Your task to perform on an android device: Because my current printer isn't working well and I need a printer for everyday use, look for a printer with the Industrybuying app.
Image 0: 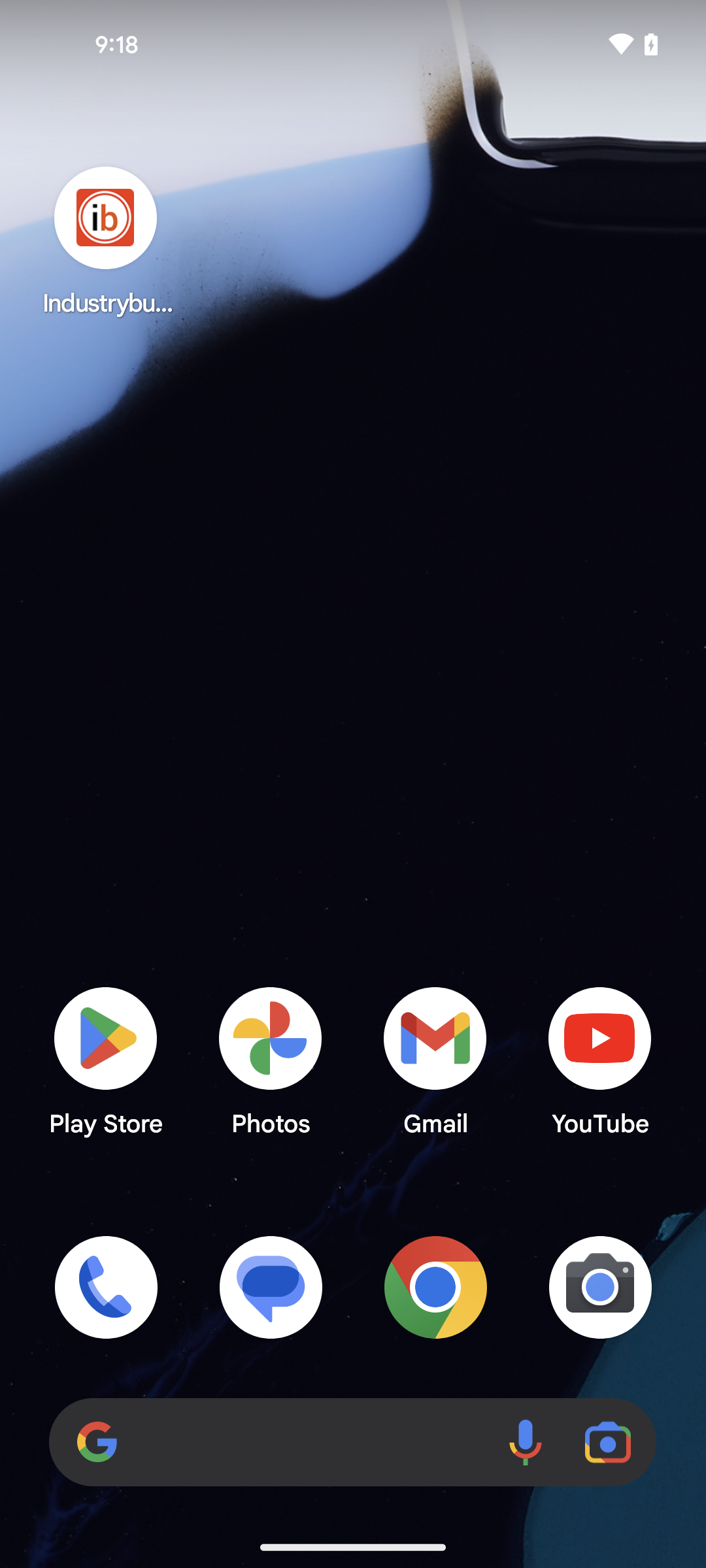
open the Industrybuying app
Step 0: open app "Industrybuying"
Image 1: 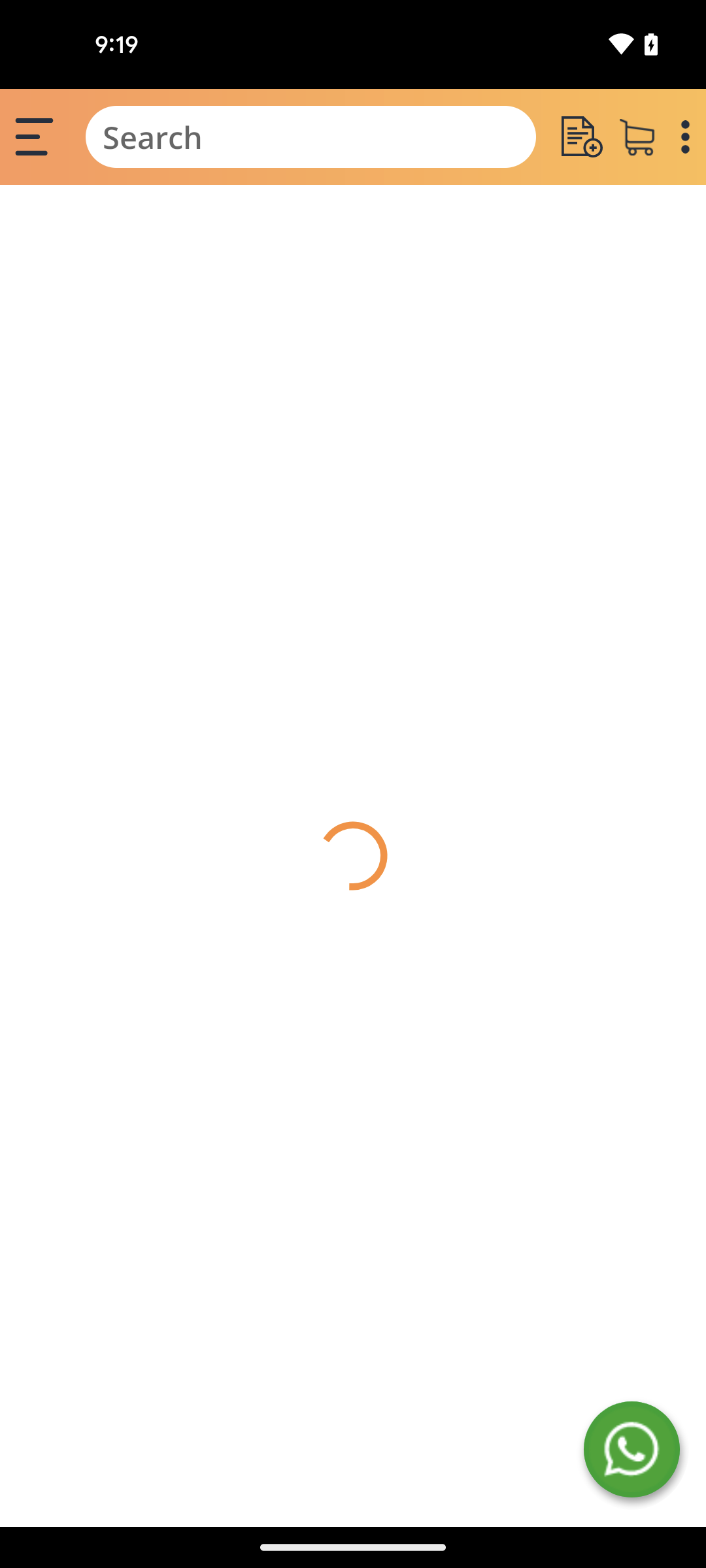
open the Industrybuying app
Step 1: wait
Image 2: 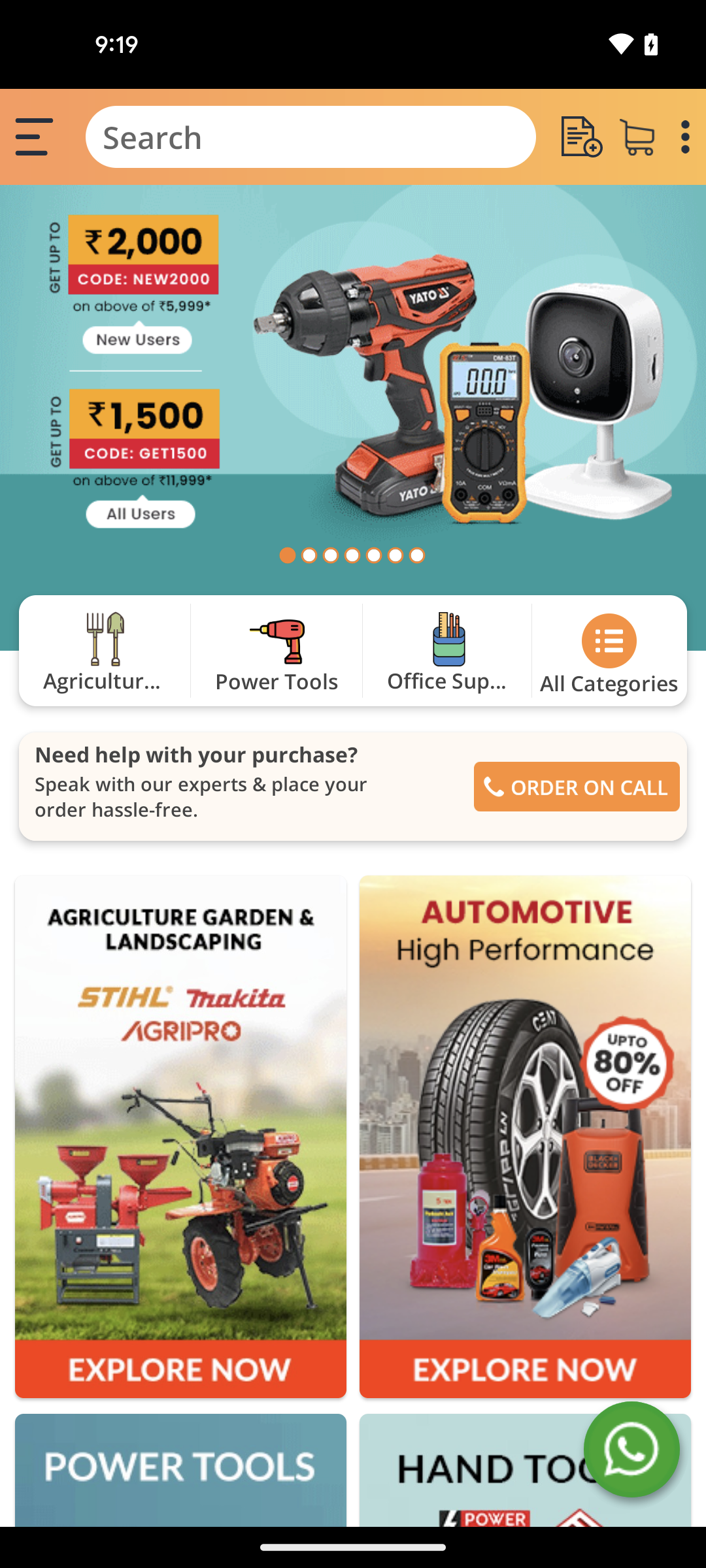
click on the search bar
Step 2: click (311, 137)
Image 3: 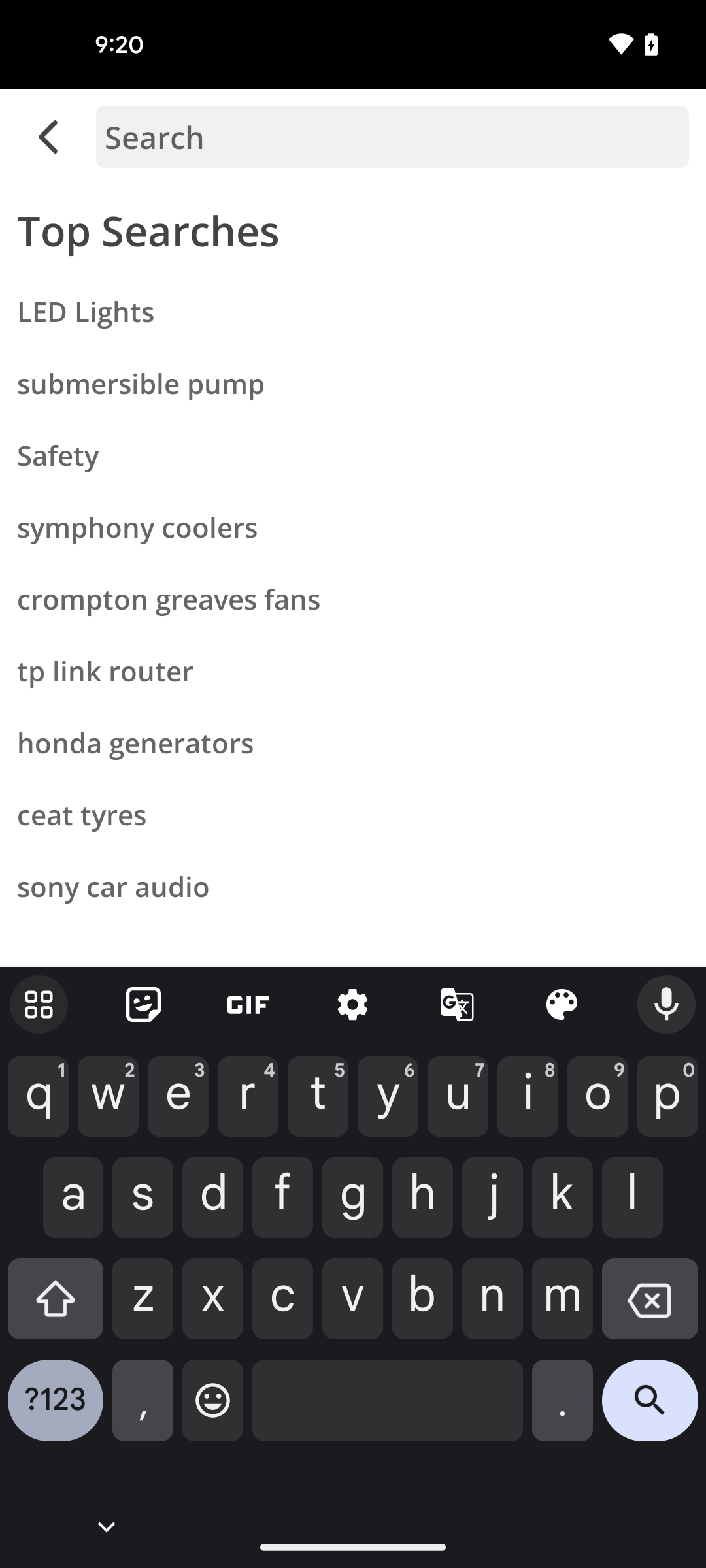
type text Printer
Step 3: type "Printer"